Your task to perform on an android device: Open the Cookd app & search for the Jangri recipe
Image 0: 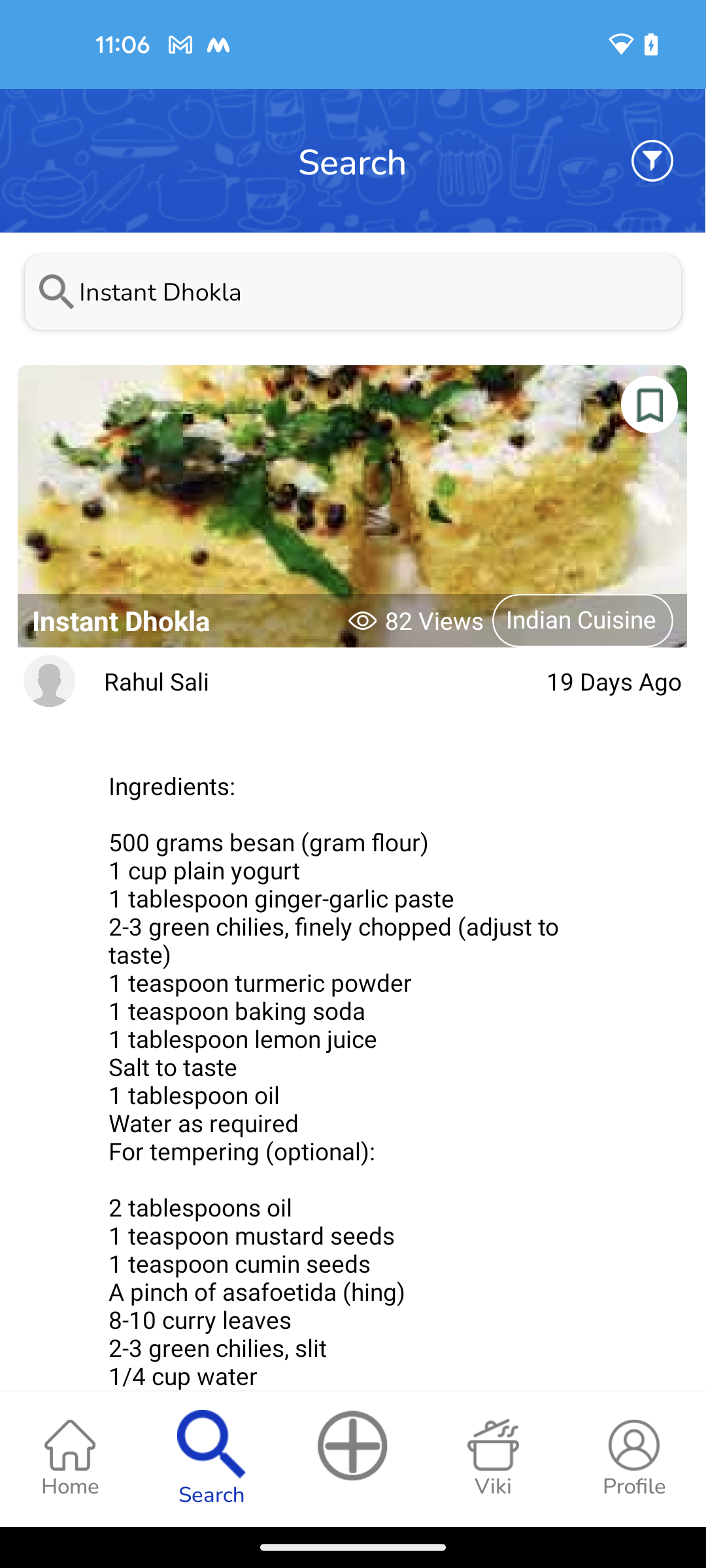
open the Cookd app
Step 0: open app "Cookd"
Image 1: 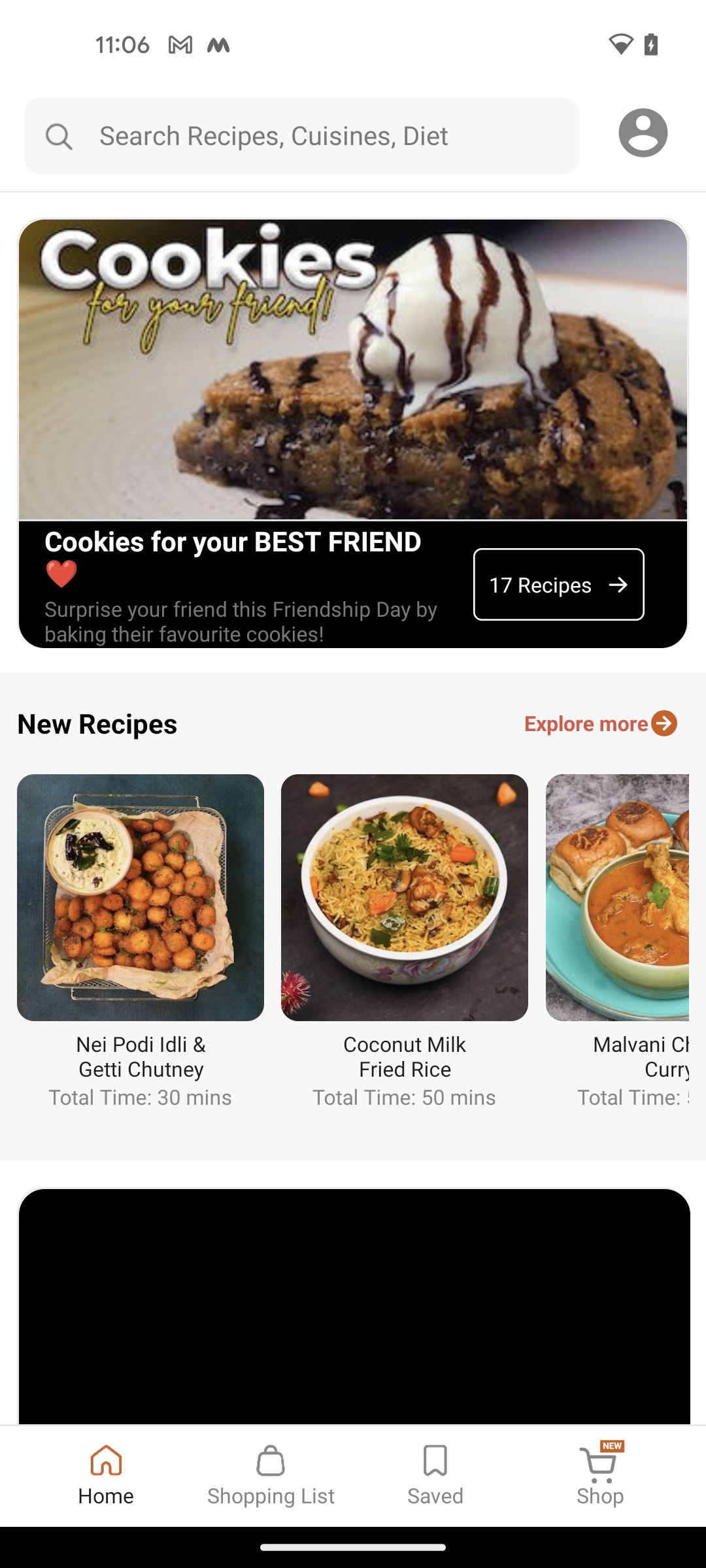
click on the search bar at the top of the screen
Step 1: click (328, 135)
Image 2: 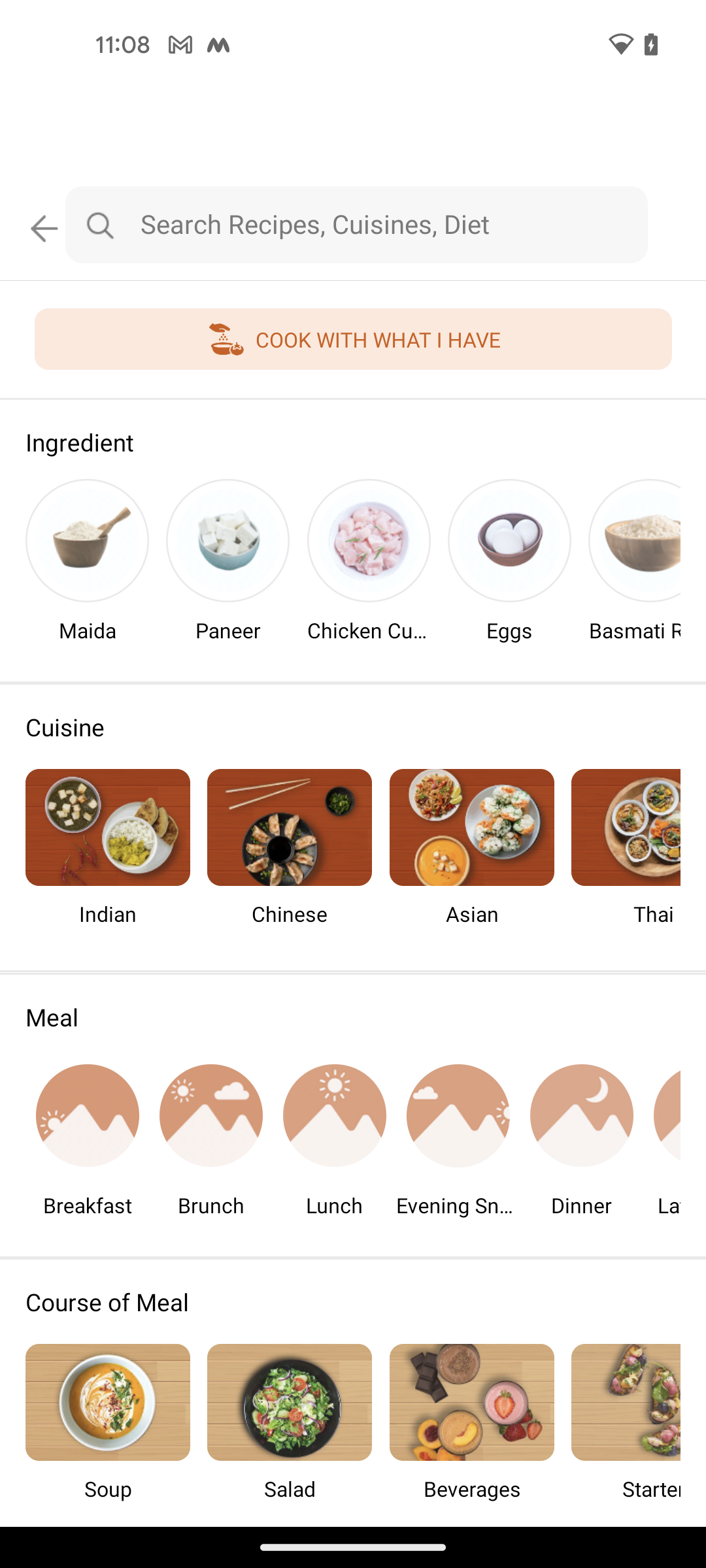
click on the search bar at the top of the screen
Step 2: click (267, 146)
Image 3: 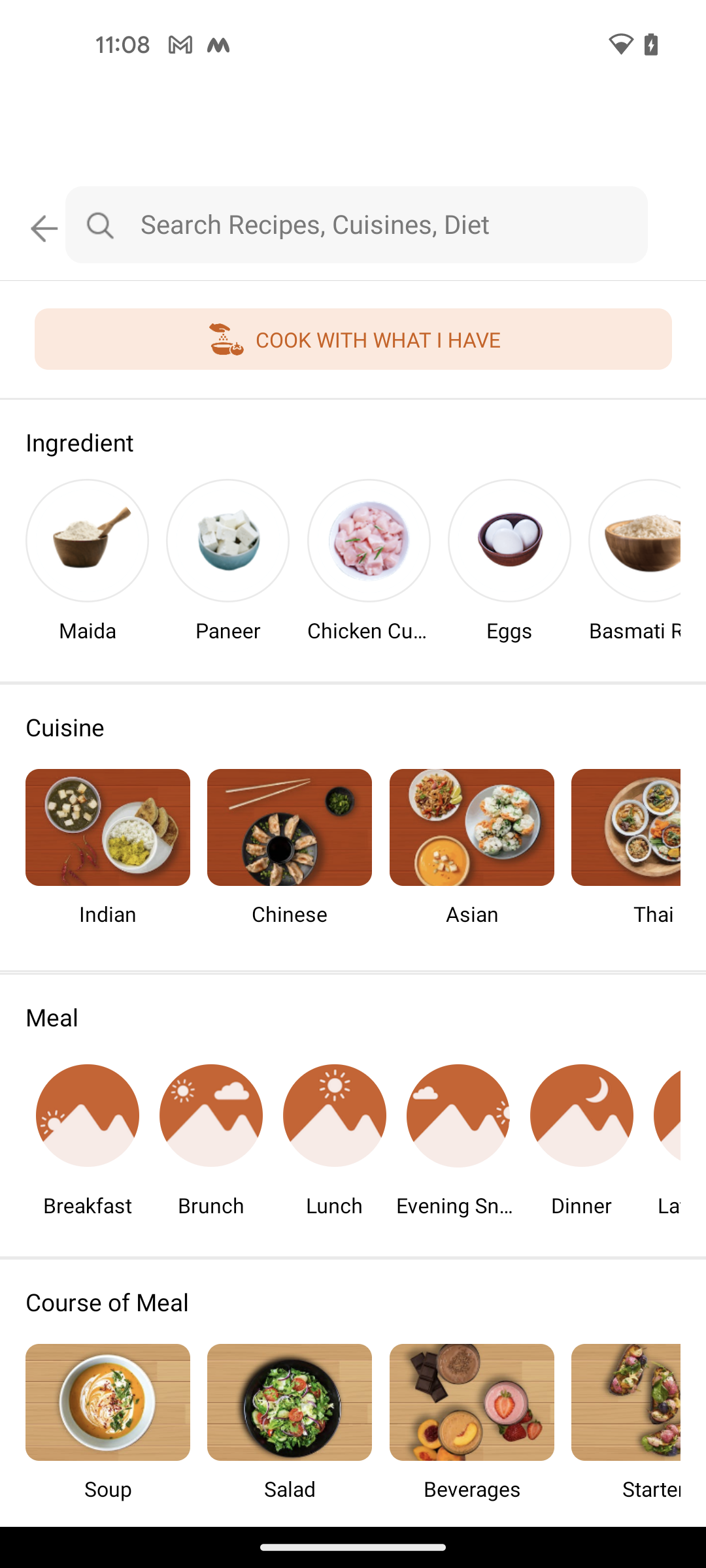
click on the search bar at the top of the screen
Step 3: click (382, 225)
Image 4: 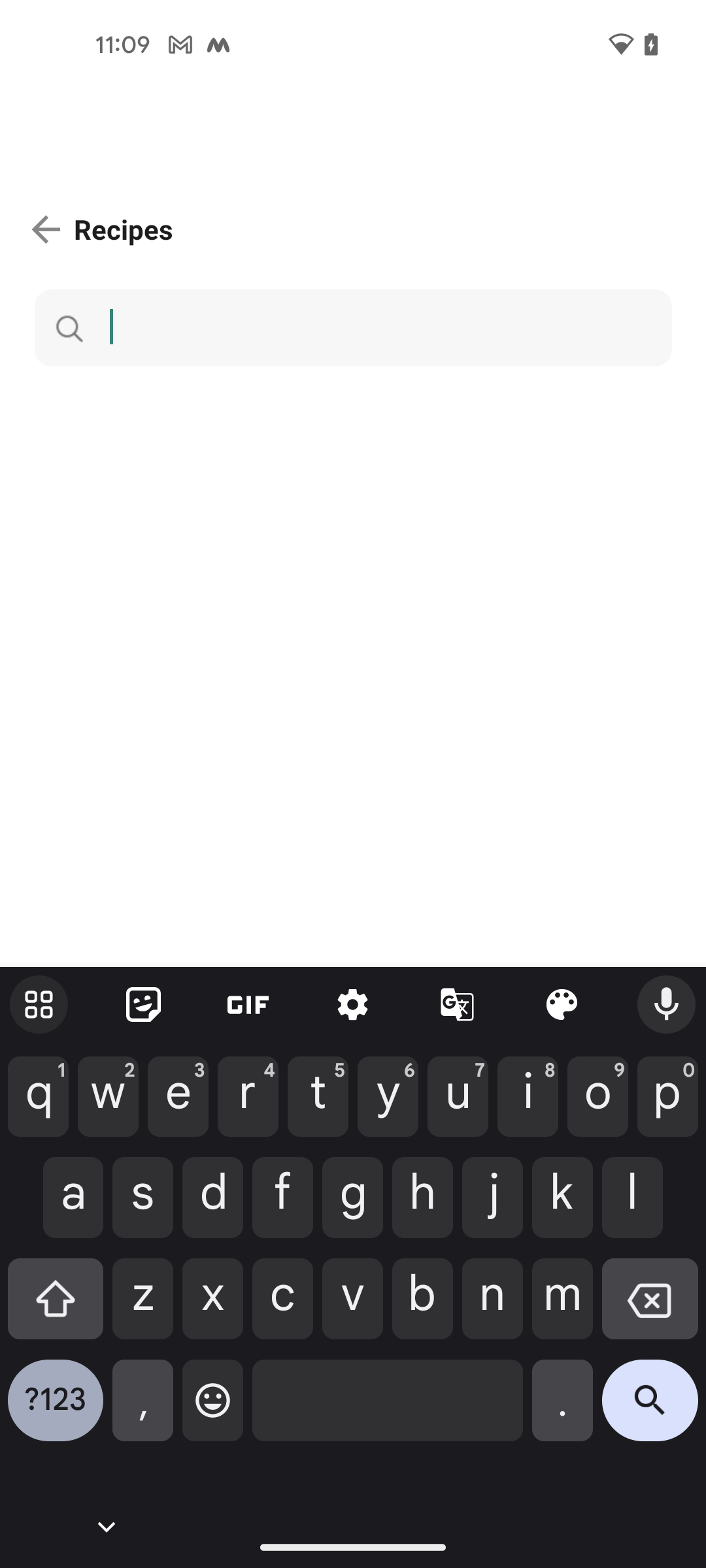
enter the recipe name Jangri
Step 4: type "Jangri"
Image 5: 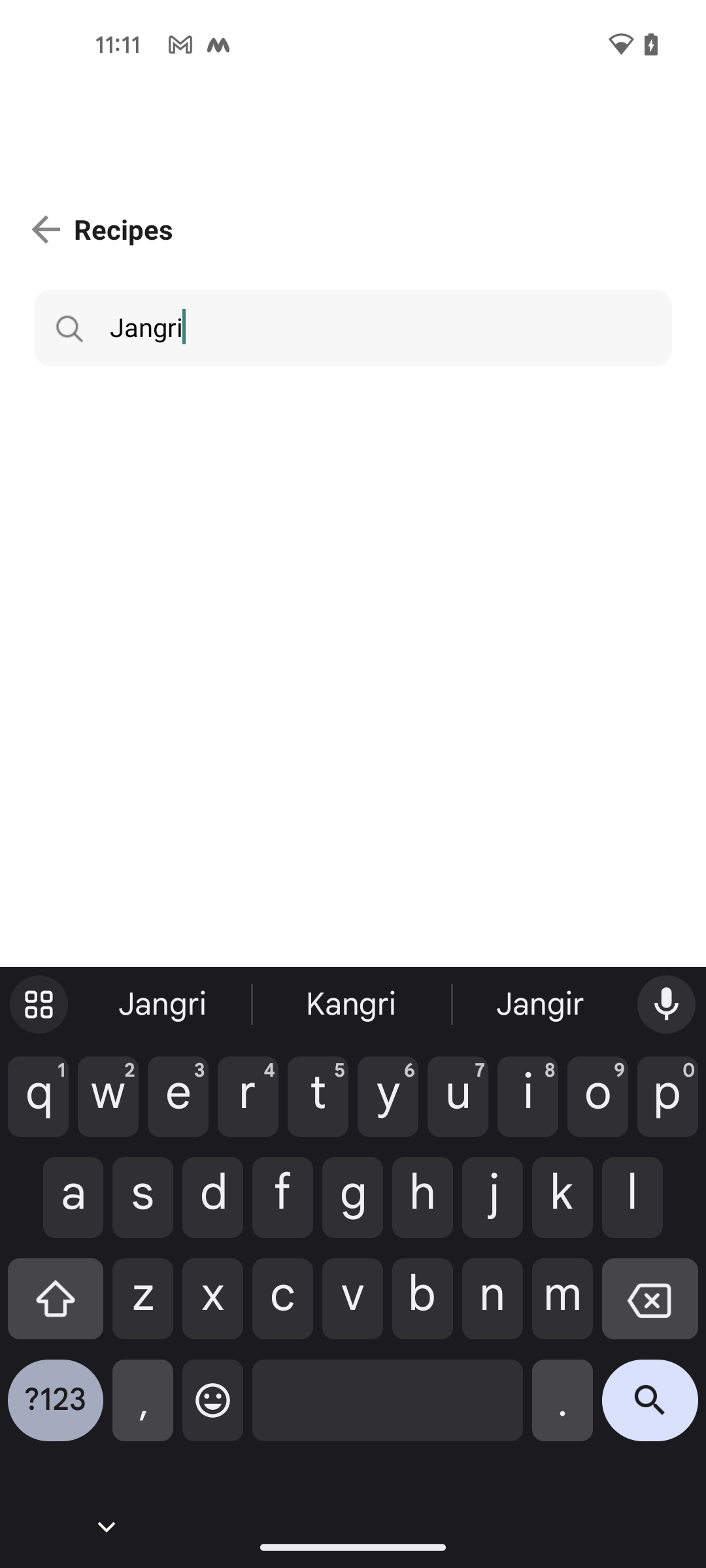
click on the search icon at the bottom right corner of the screen
Step 5: click (650, 1410)
Image 6: 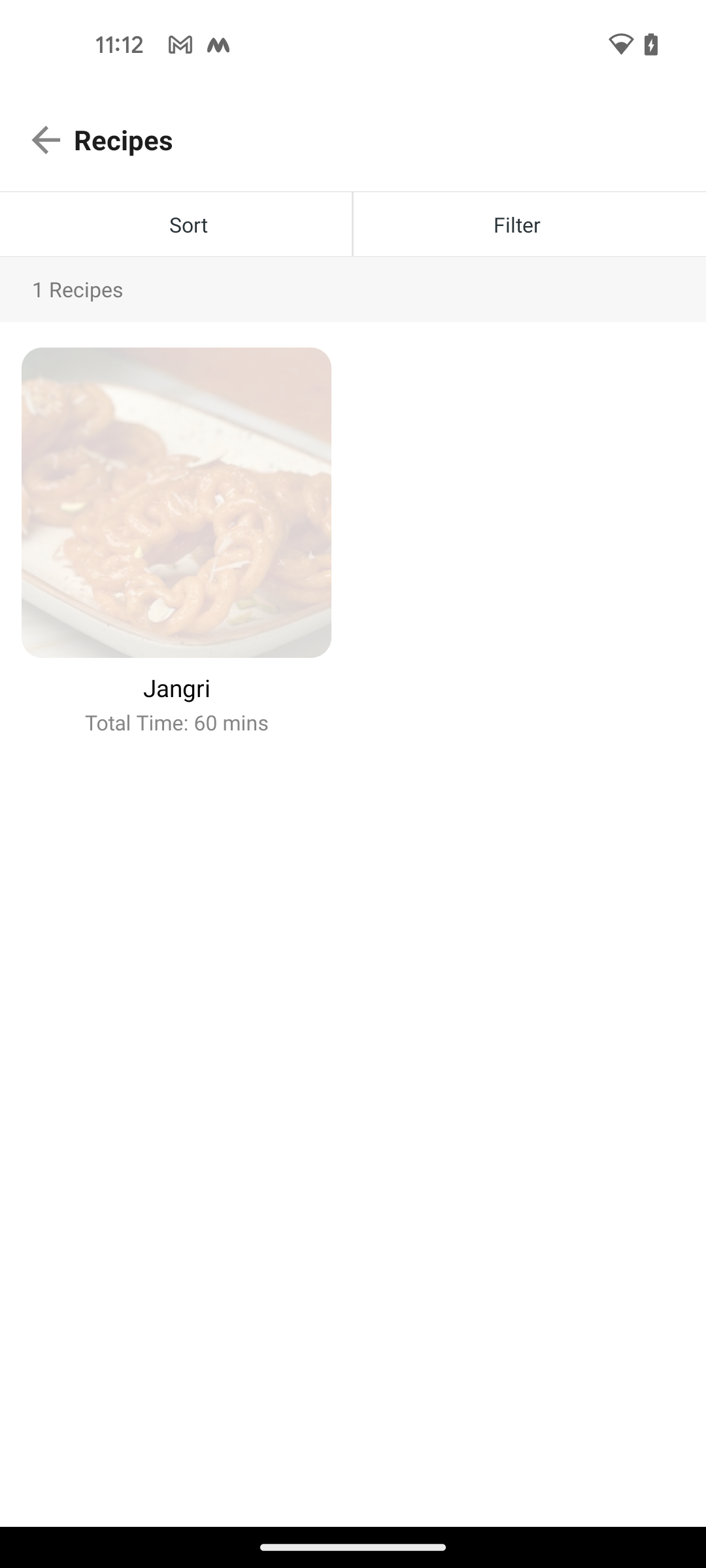
click on the search icon at the bottom right corner of the screen
Step 6: wait